Your task to perform on an android device: I shall start working out from tomorrow and in need of Trackpants , Search for trackpants in the Amazon app for the same .
Image 0: 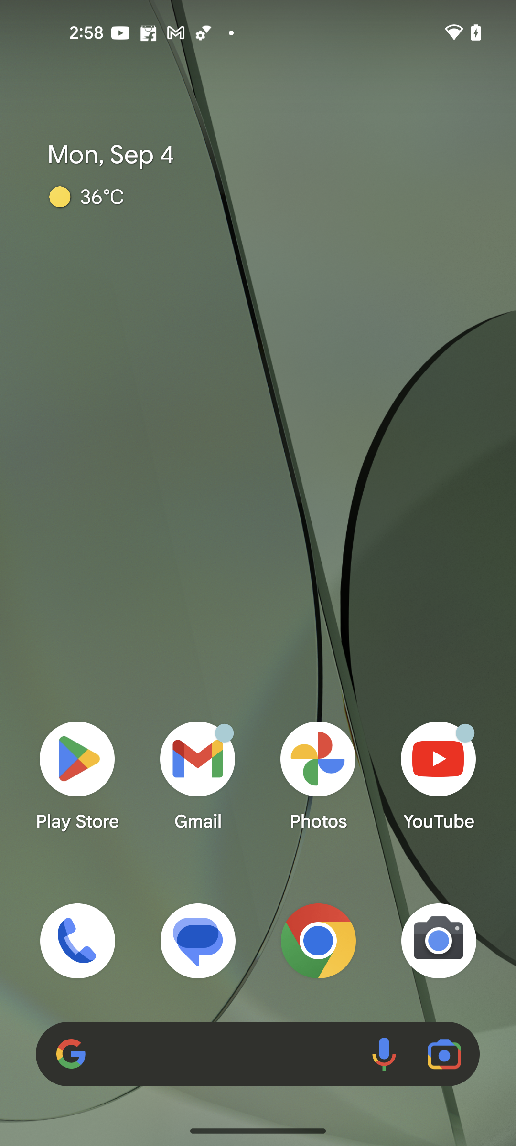
Open the Amazon app
Step 0: open app "Amazon"
Image 1: 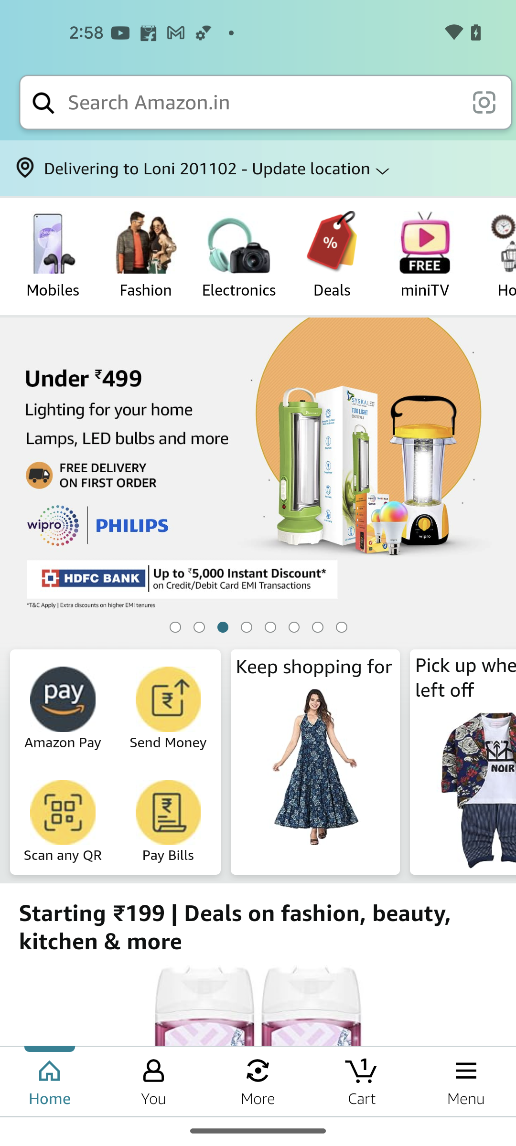
Go to the search bar at the top of the screen
Step 1: click (262, 102)
Image 2: 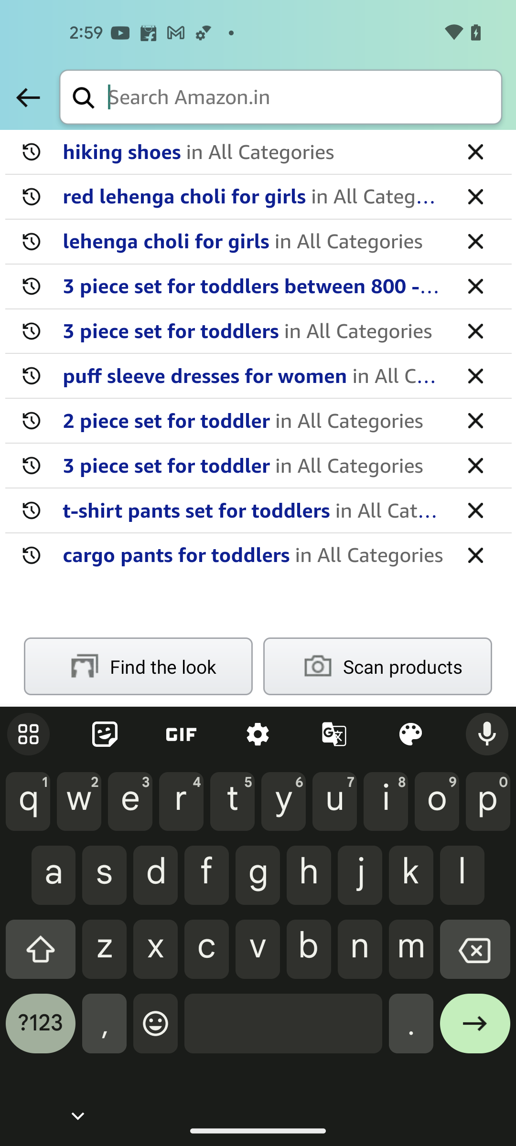
Search for trackpants in the search bar
Step 2: type "Trackpants"
Image 3: 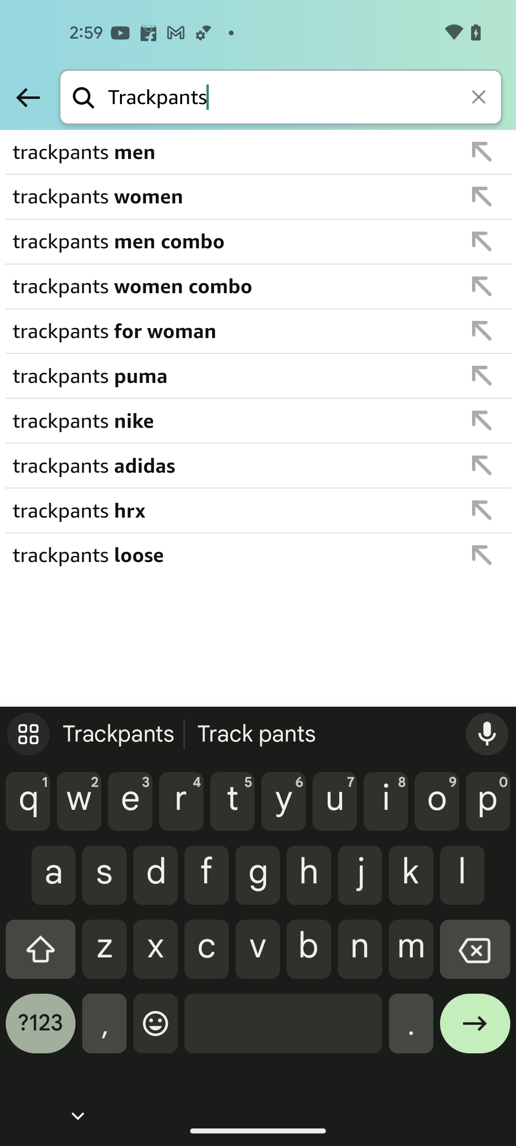
Click on the first result from the suggestions
Step 3: click (229, 152)
Image 4: 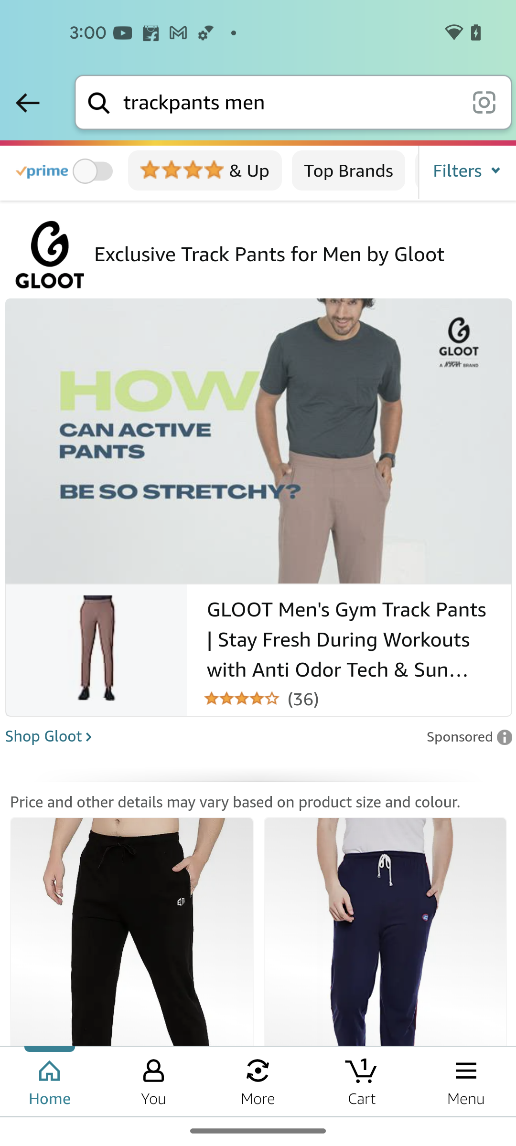
Scroll up to look for trackpants
Step 4: scroll down